Your task to perform on an android device: Look for Kalenji shoes in uk size 9 using size filter.
Image 2: 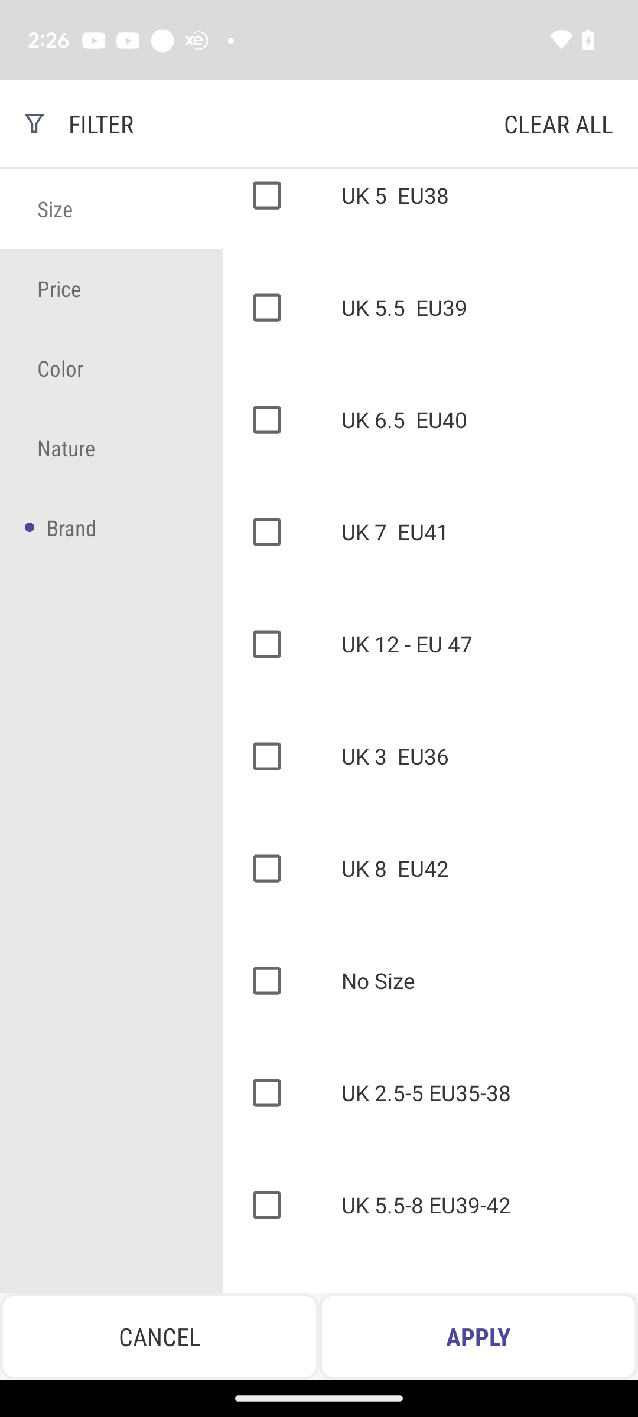
Swipe up to select size
Step 2: scroll down
Image 3: 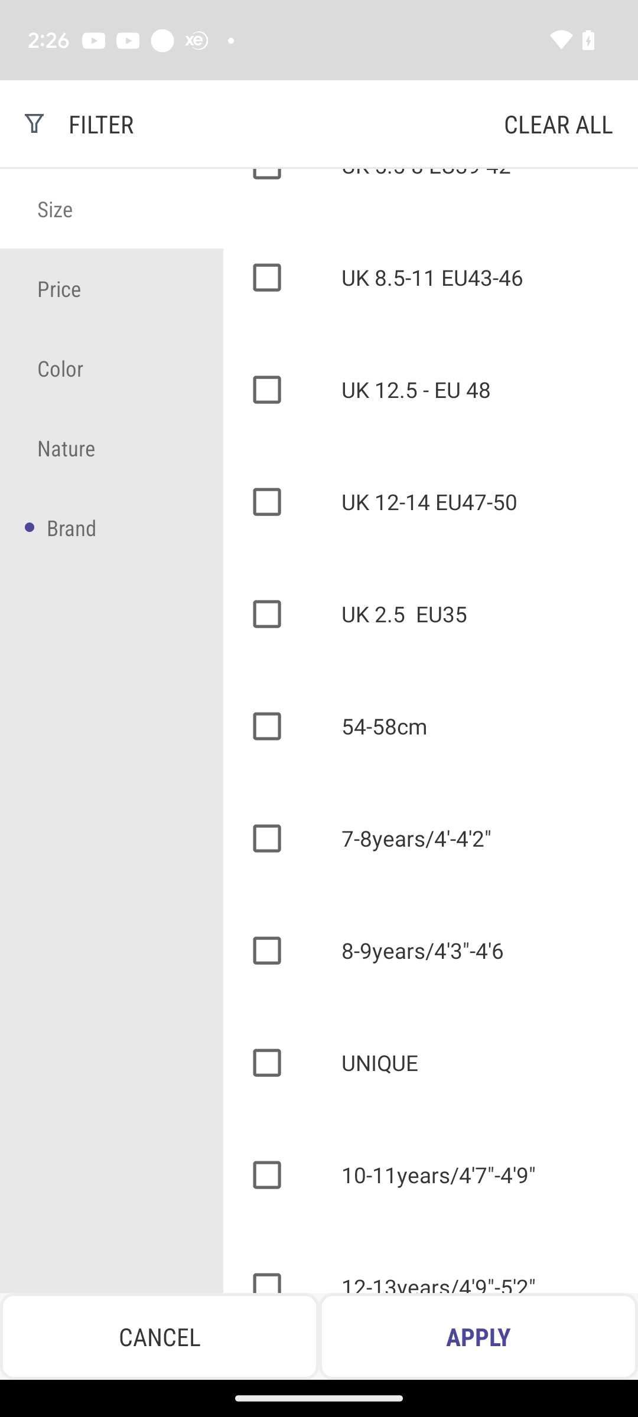
Swipe up to select size
Step 3: scroll down
Image 4: 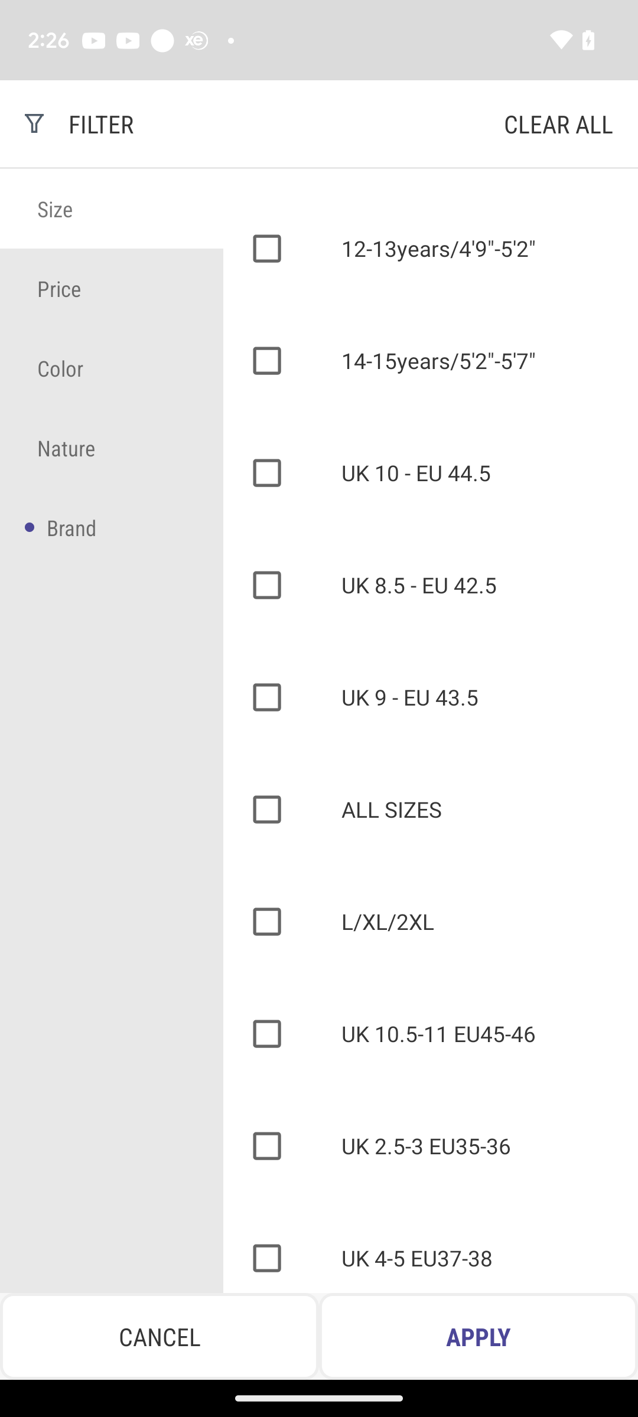
Click on UK 9
Step 4: click (279, 697)